Your task to perform on an android device: In DeftPDF app, Export test pdf to JPG 
Image 0: 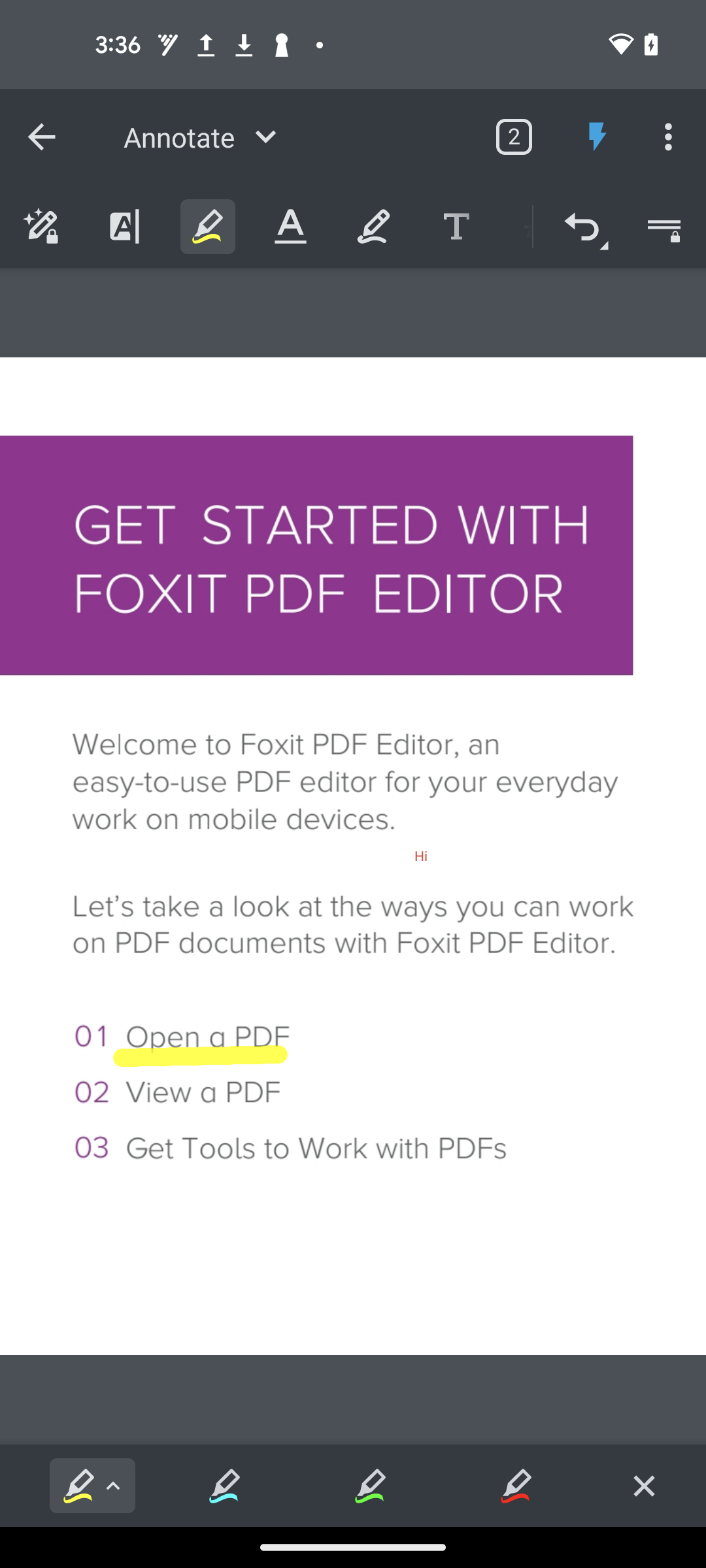
Open the DeftPDF app
Step 0: open app "DeftPDF"
Image 1: 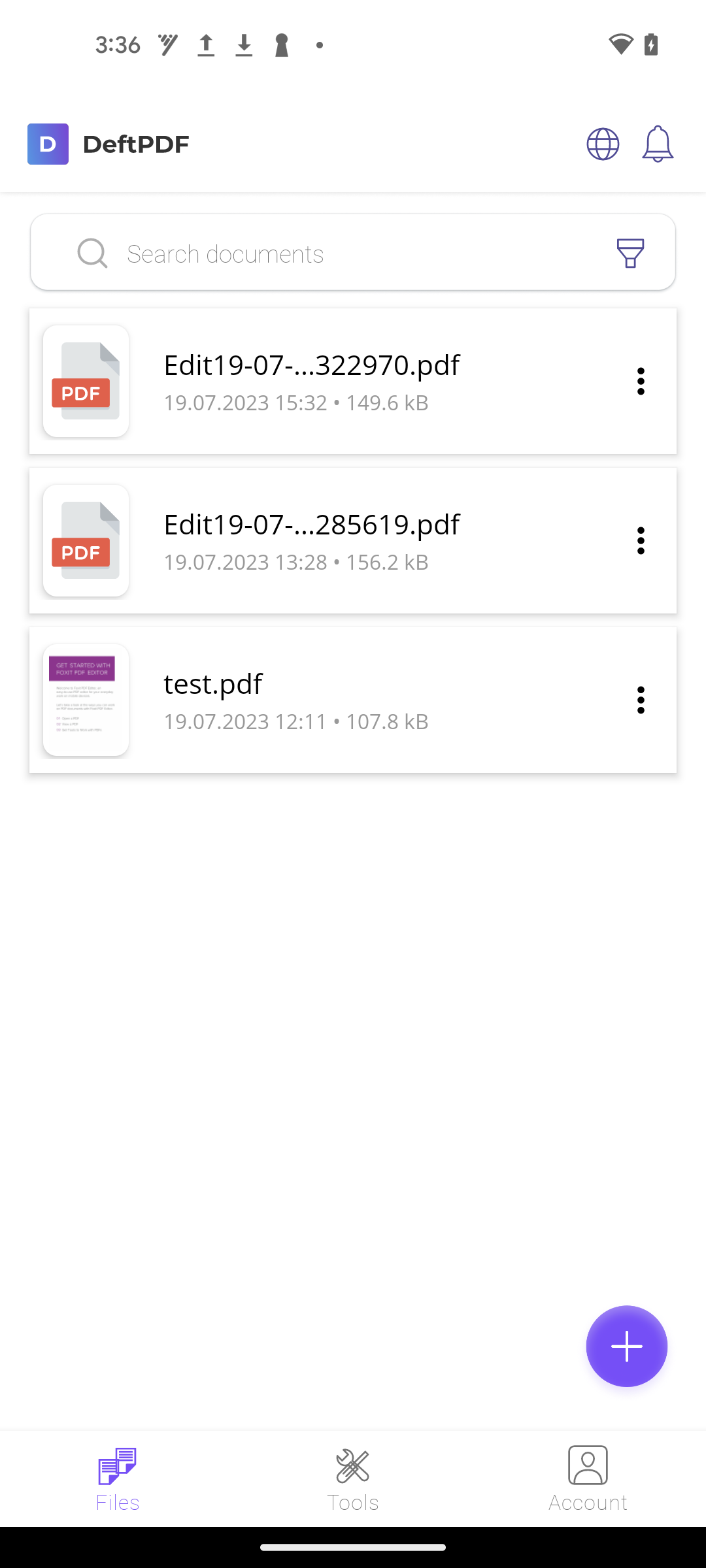
Click on the three dots in front of test.pdf
Step 1: click (640, 699)
Image 2: 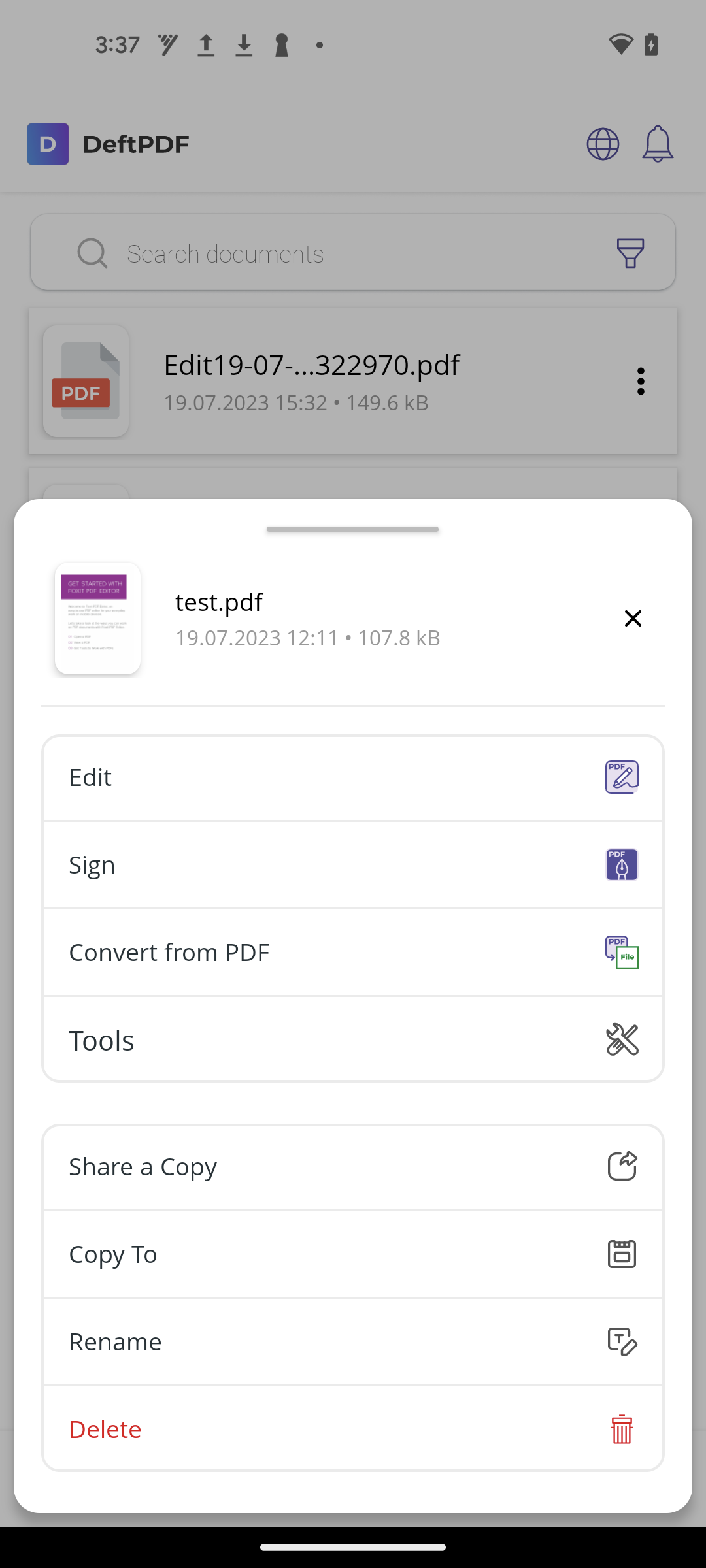
Click on the Convert from PDF
Step 2: click (324, 952)
Image 3: 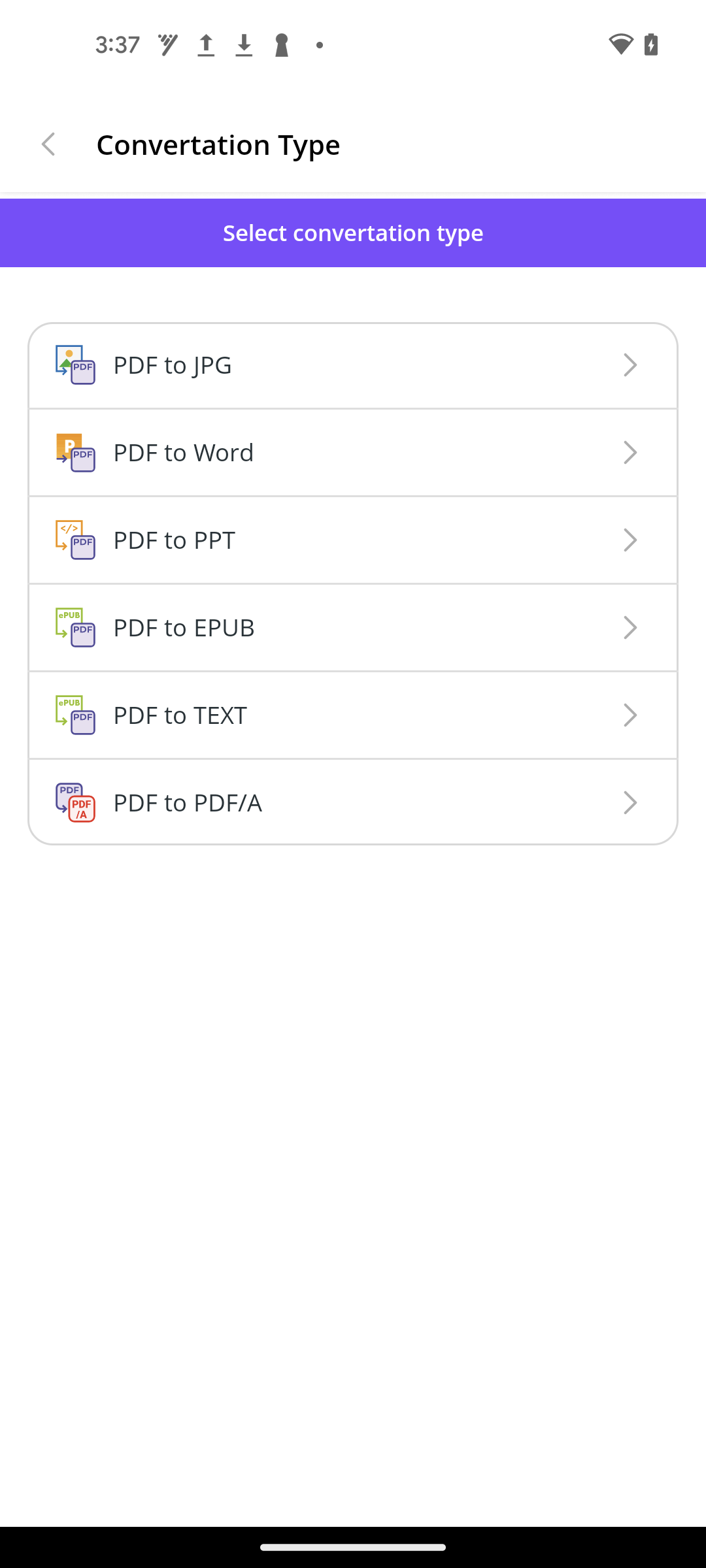
Click on the PDF to JPG
Step 3: click (353, 365)
Image 4: 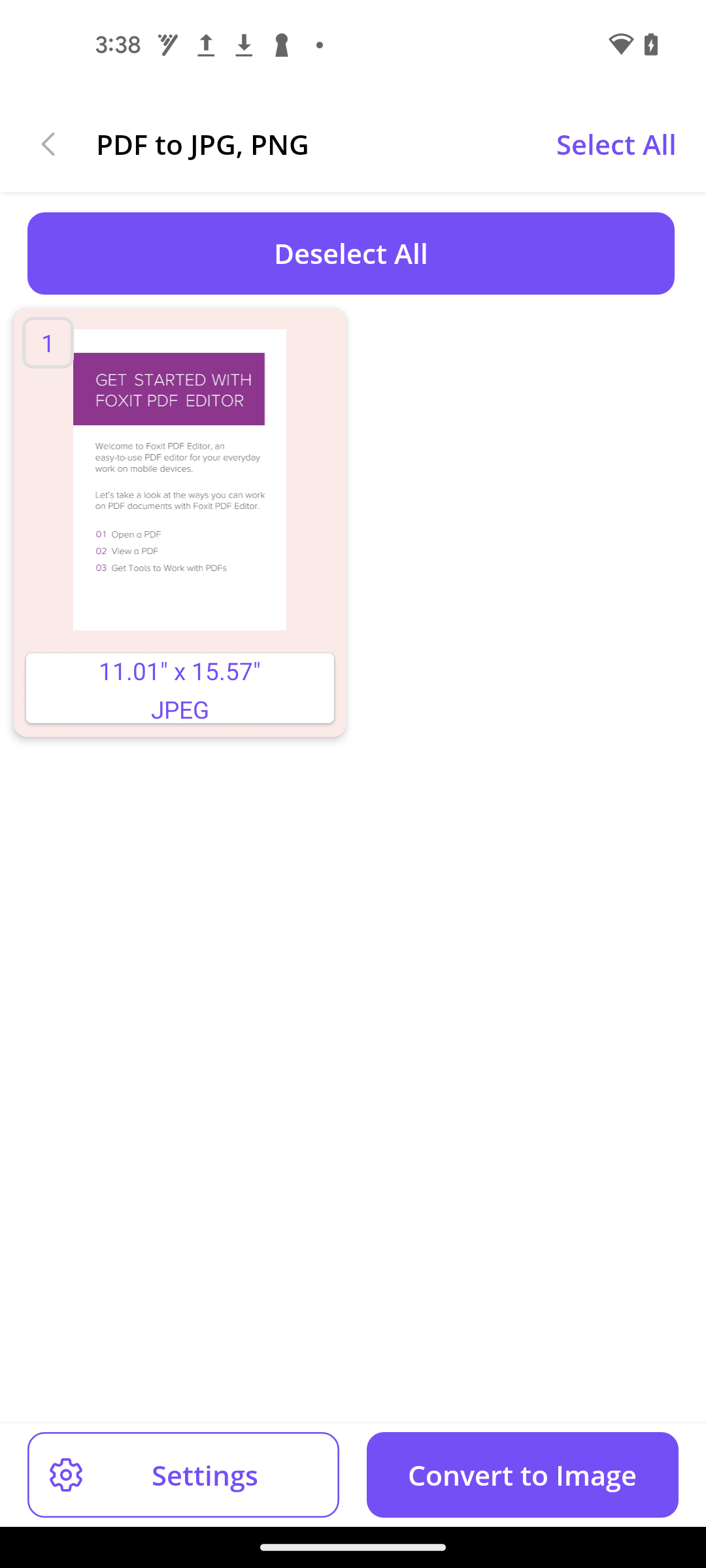
Click on the Convert to Image
Step 4: click (522, 1475)